Your task to perform on an android device: Set an alarm for 4:30 AM in The Clock app
Image 0: 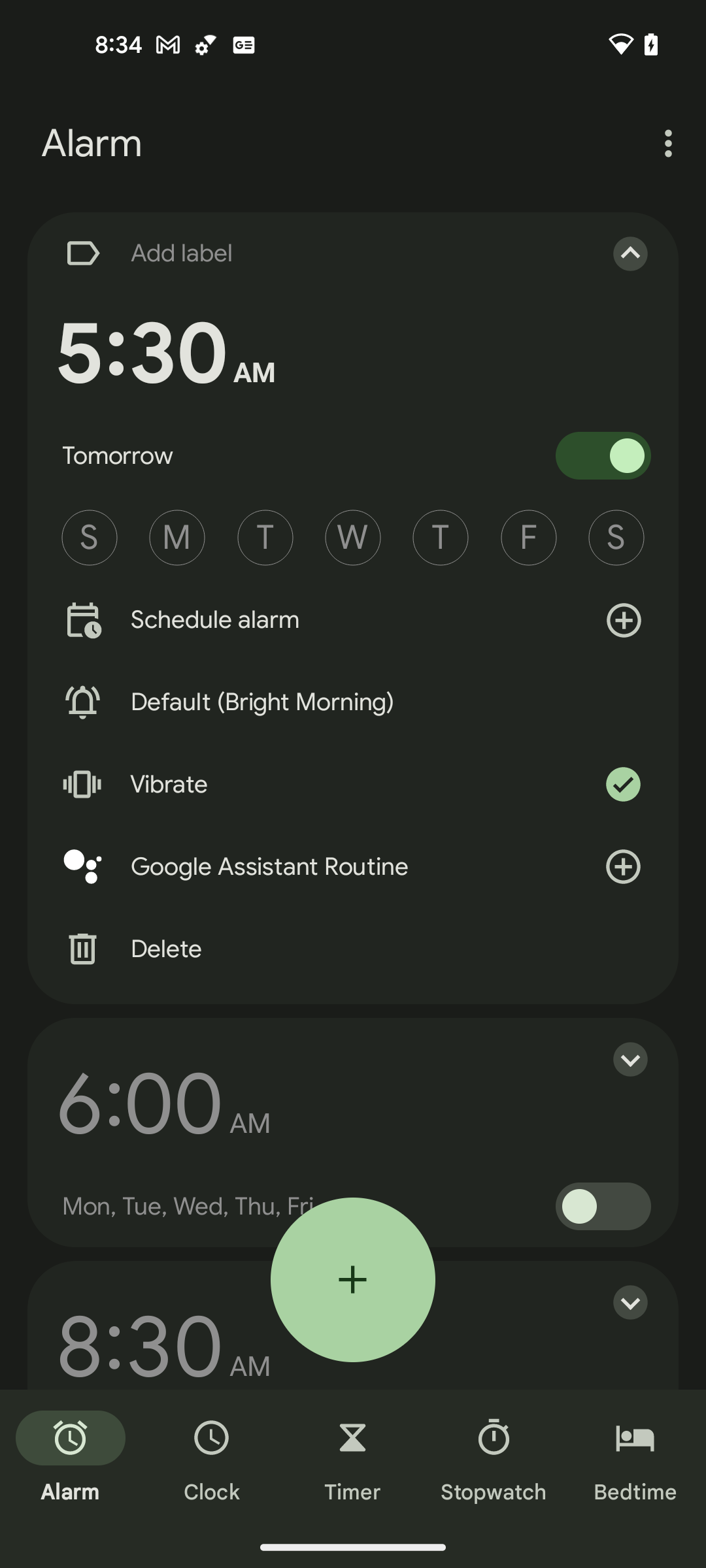
Open the "The Clock" app
Step 0: open app "The Clock"
Image 1: 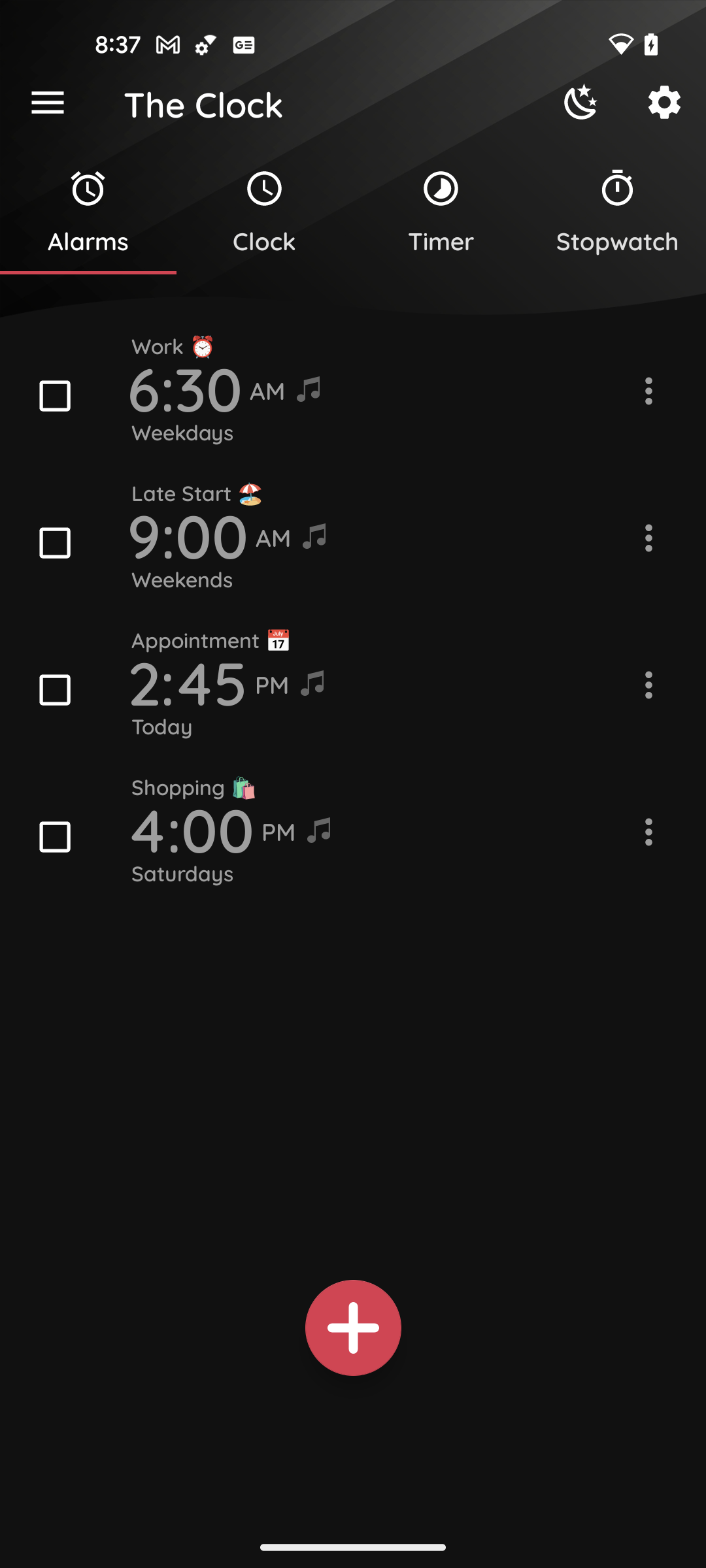
Click on the plus icon at the bottom of the screen
Step 1: click (348, 1330)
Image 2: 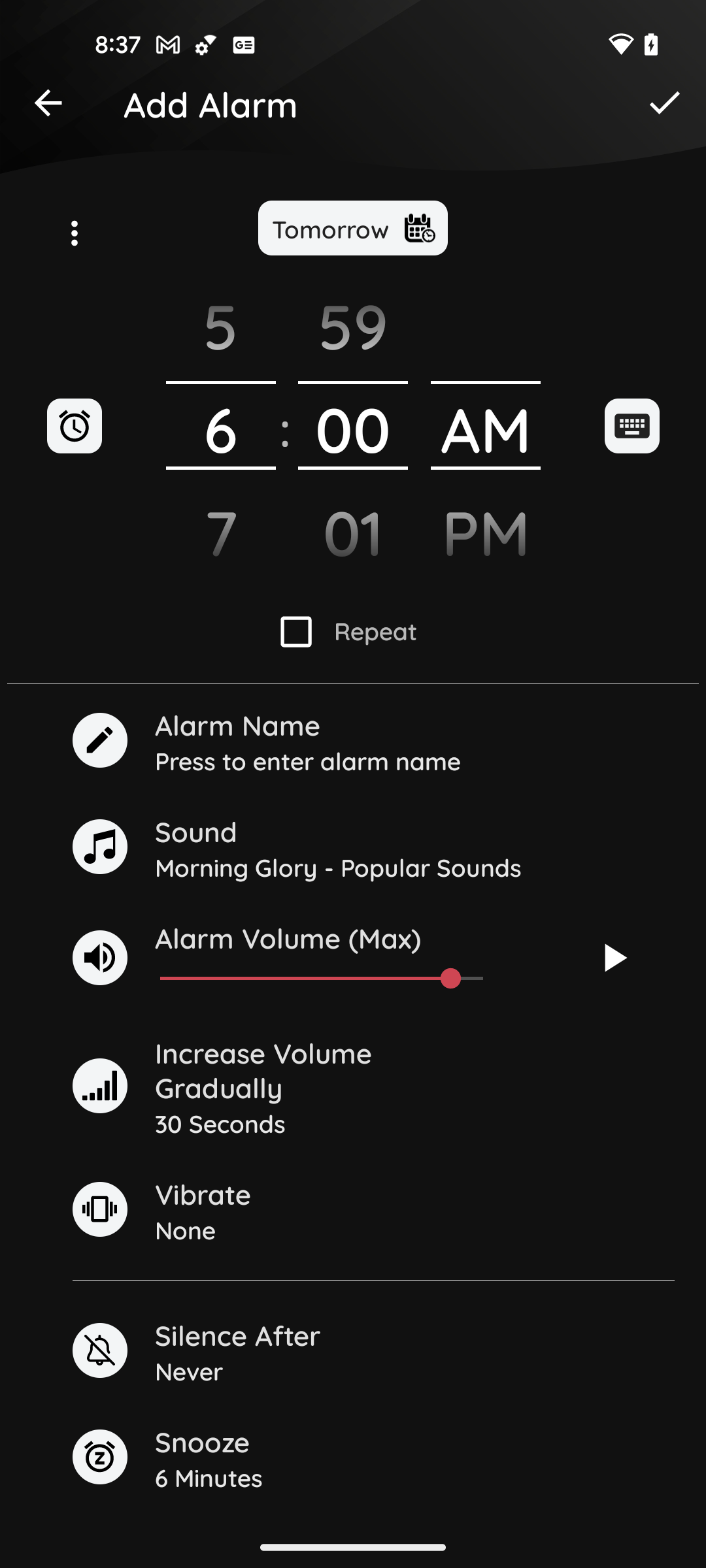
Scroll down the hours dial to set the hours to 4 
Step 2: scroll up
Image 3: 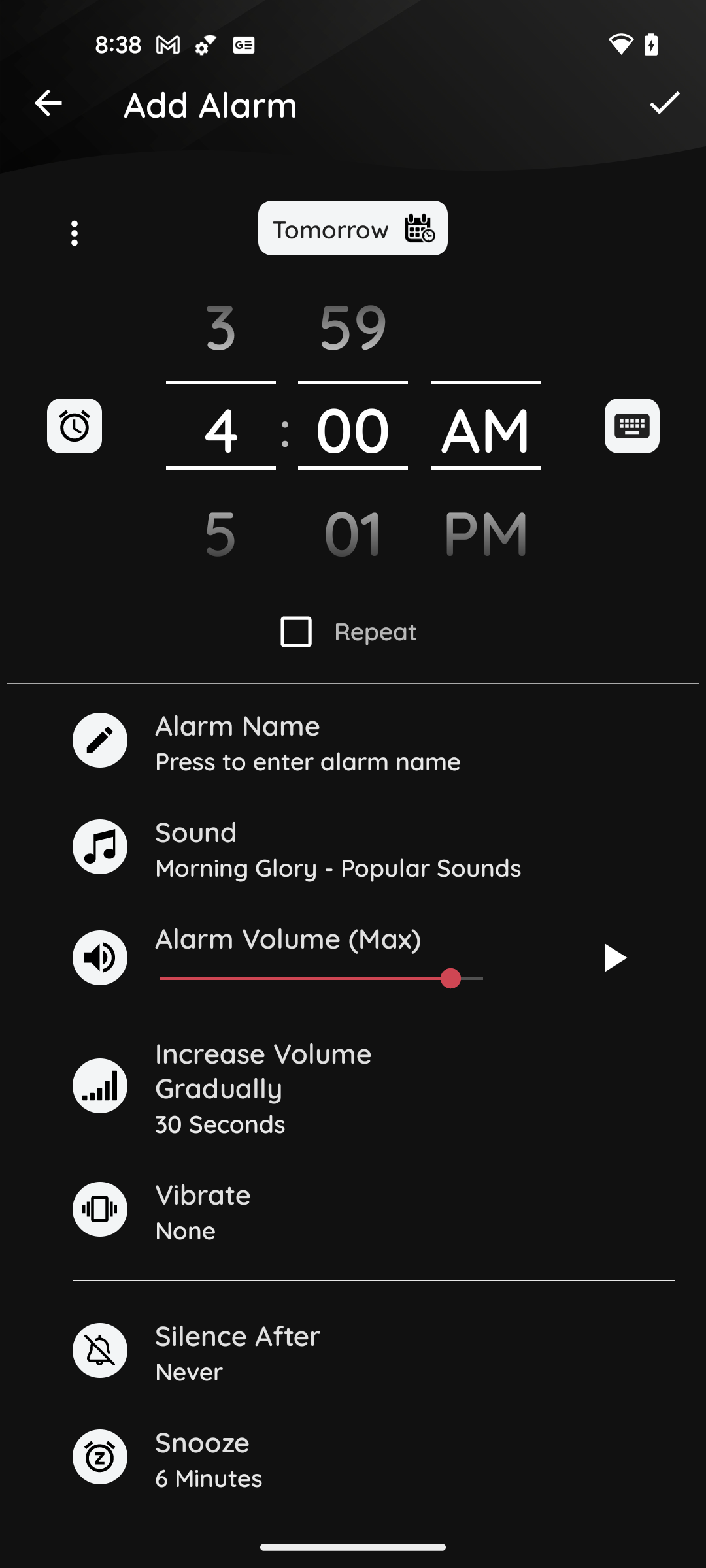
Click on the minutes dial
Step 3: click (353, 425)
Image 4: 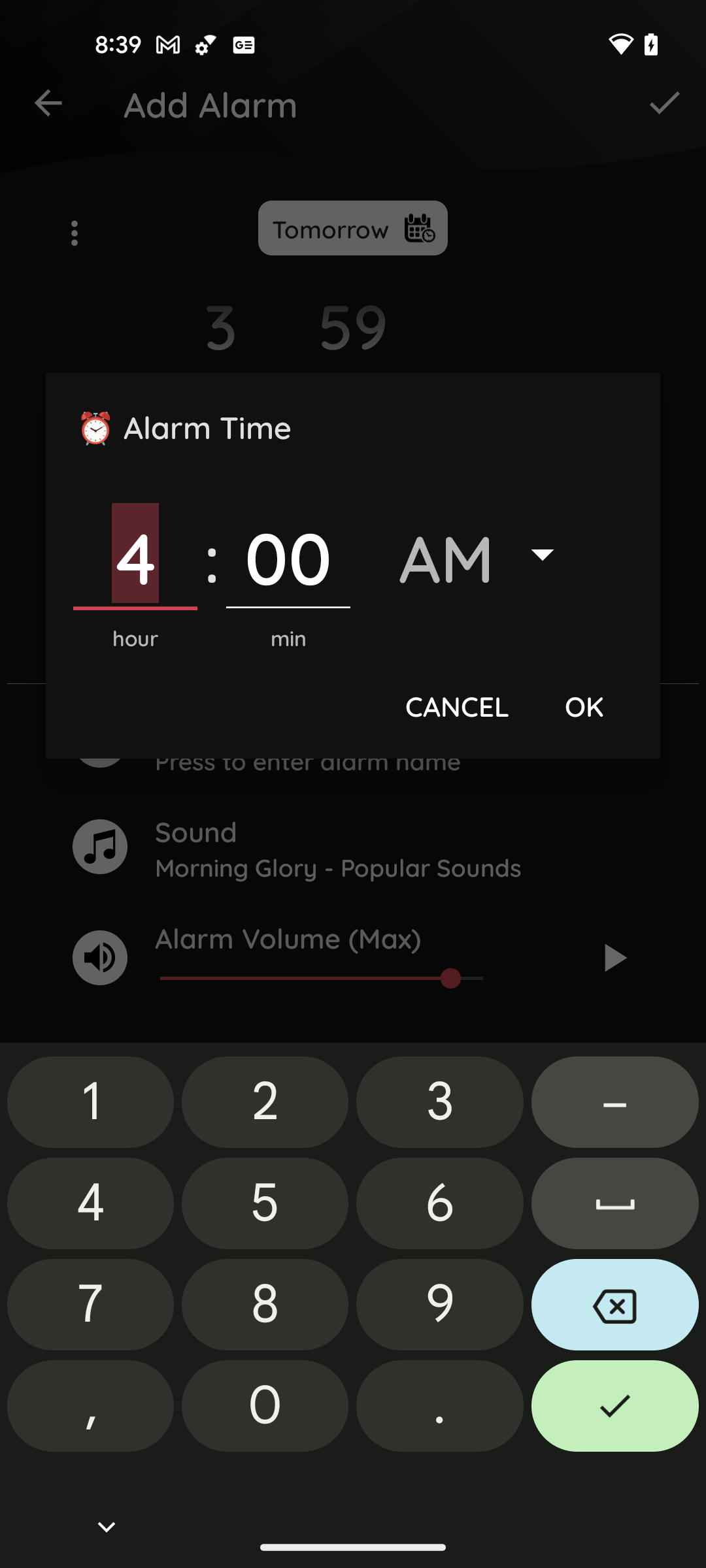
Click on the 00 minutes
Step 4: click (288, 554)
Image 5: 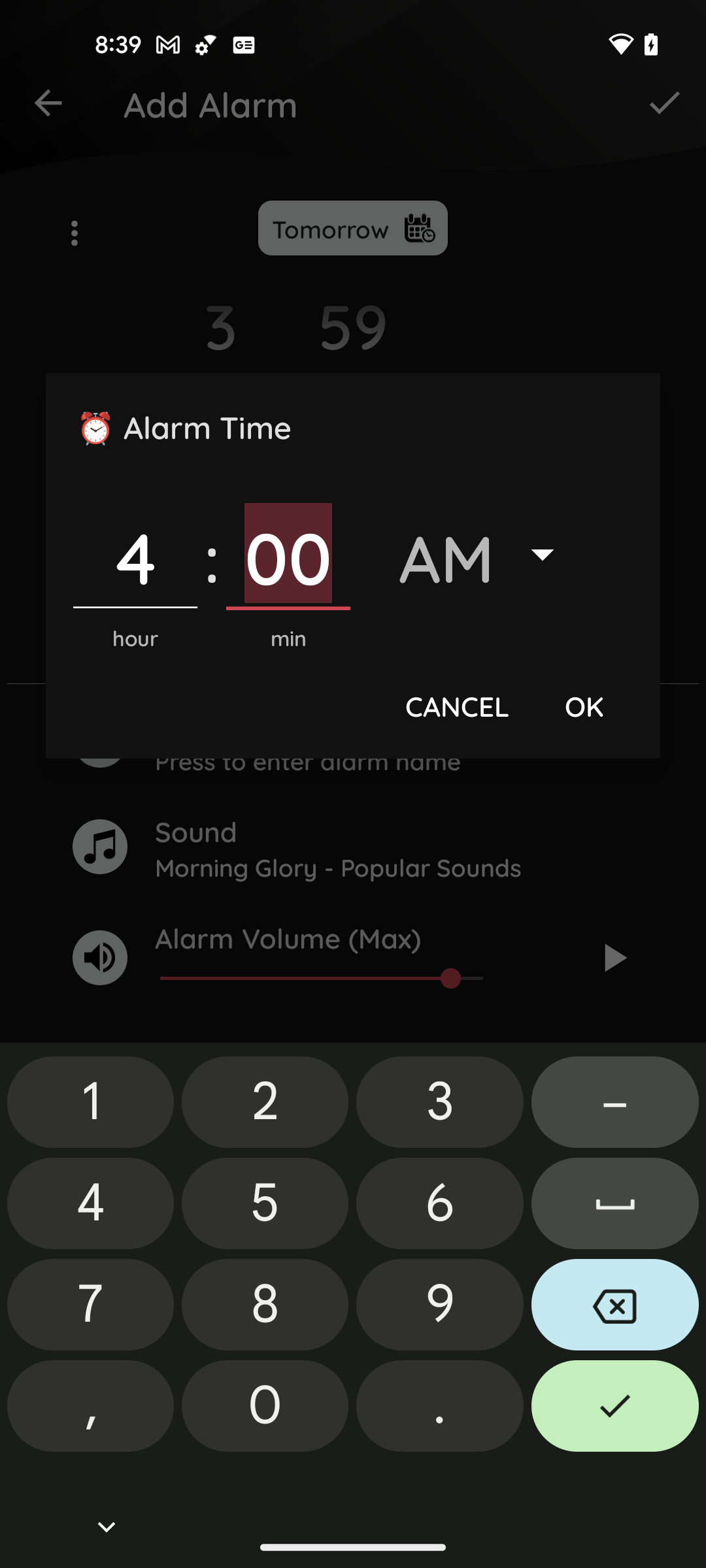
Set the minutes to 30
Step 5: type "30"
Image 6: 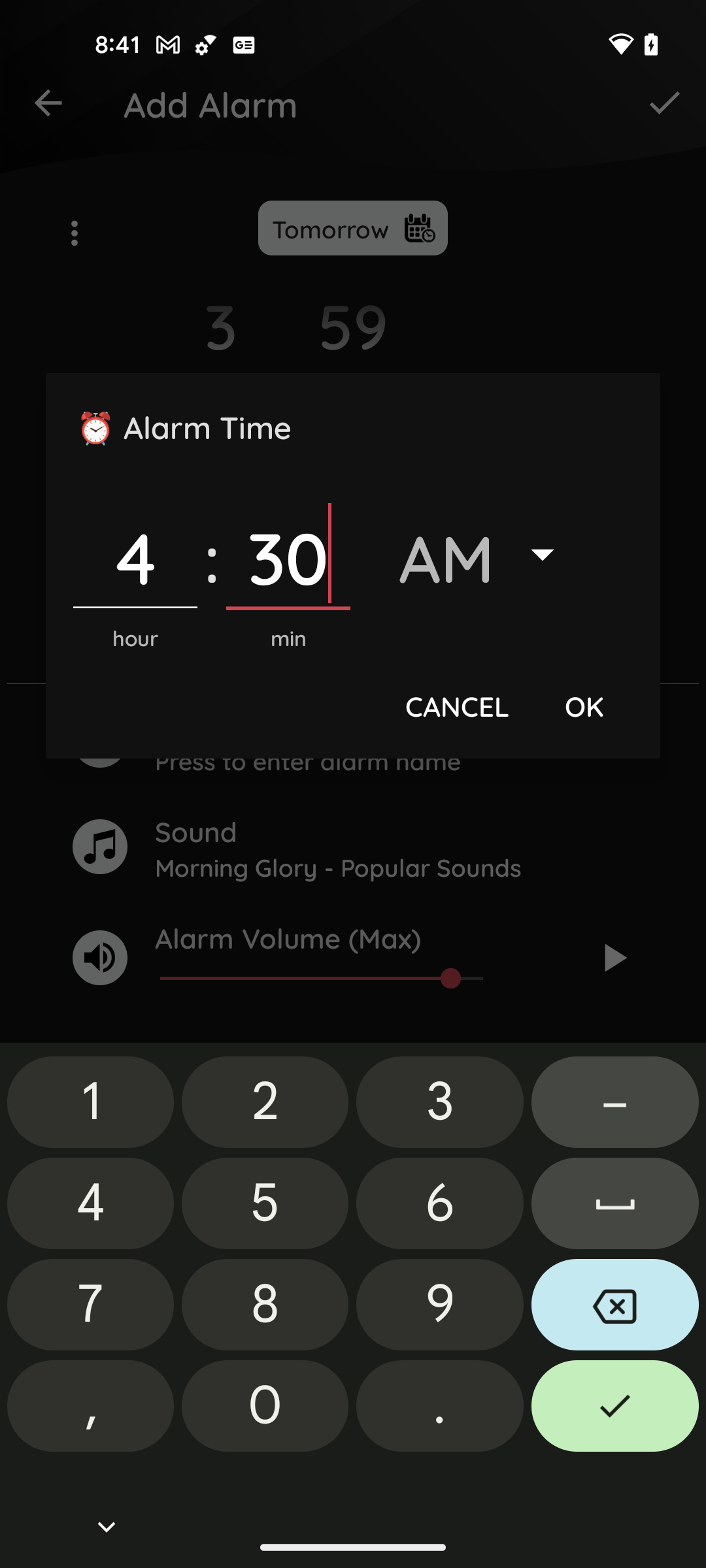
Click on the OK button of the pop up
Step 6: click (584, 704)
Image 7: 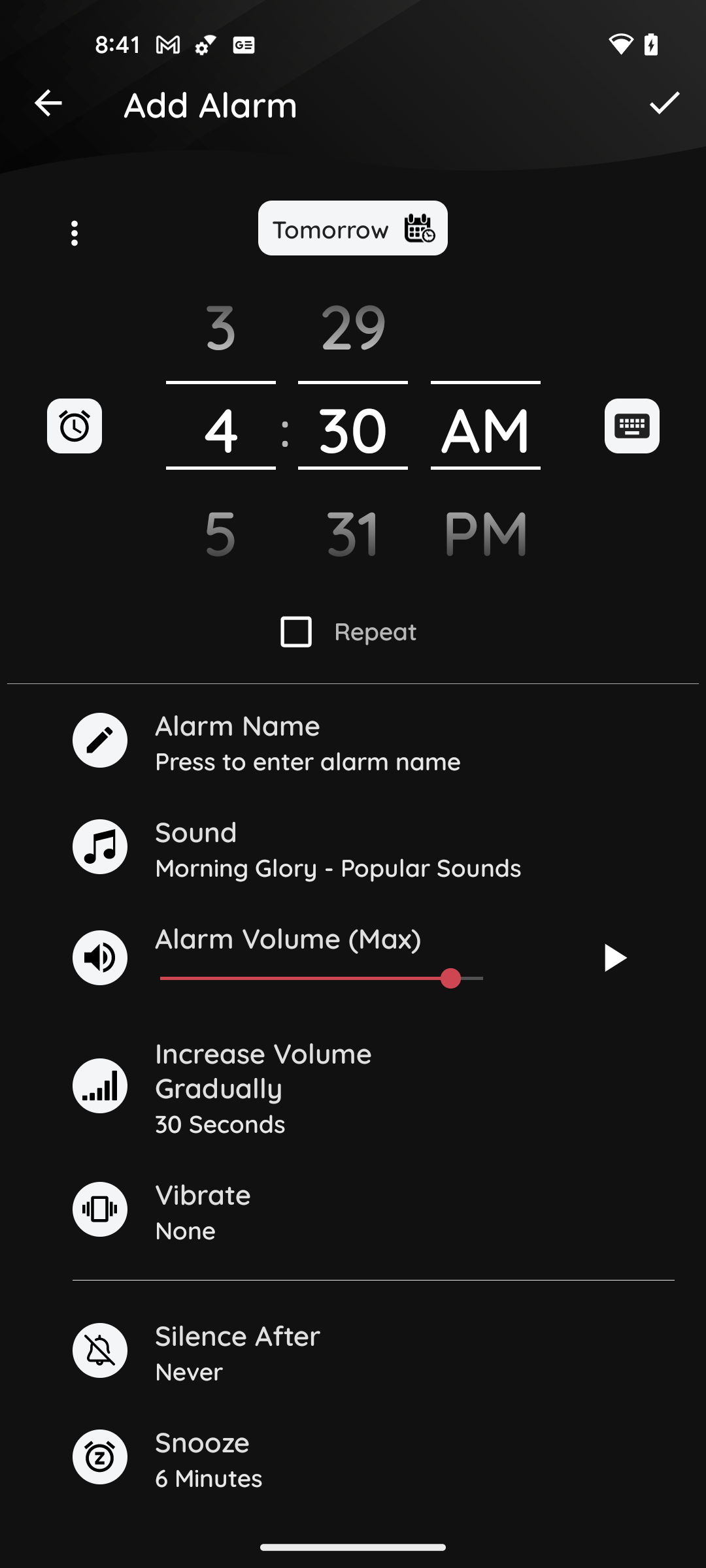
Click on the tick at the top right corner of the screen
Step 7: click (664, 103)